Your task to perform on an android device: I'd like to send this presentation slide to my colleague Eva via email at EvaCook@dayrep.com so she can review it and provide feedback.
Image 0: 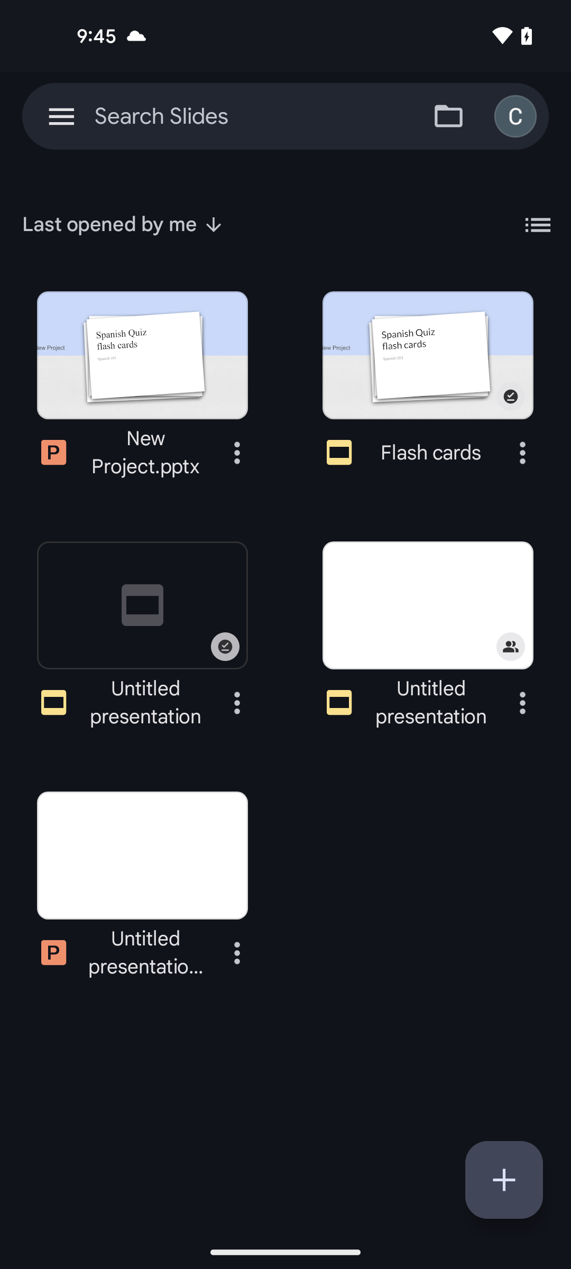
click on three dots icon of New Project slide
Step 0: click (237, 453)
Image 1: 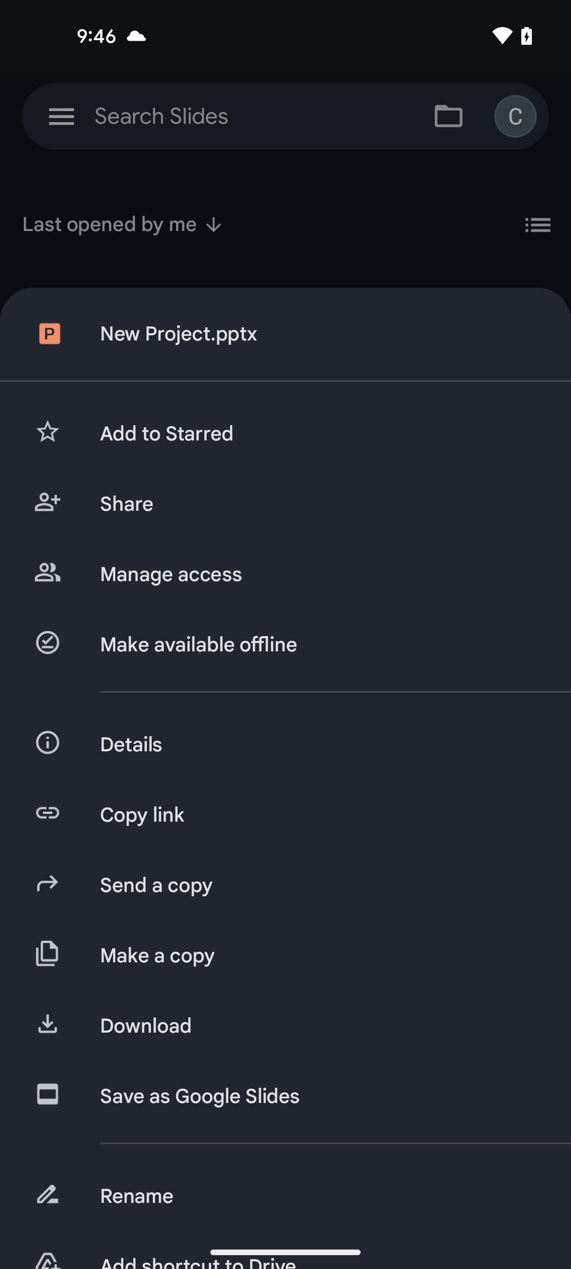
click on share option
Step 1: click (318, 504)
Image 2: 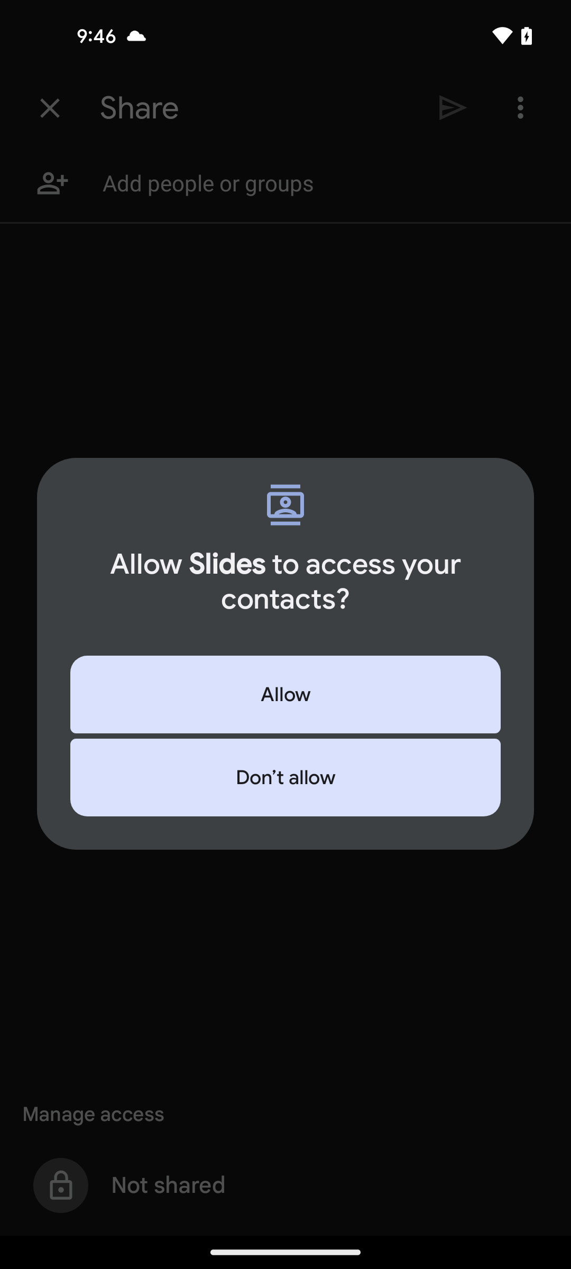
click on Allow
Step 2: click (285, 694)
Image 3: 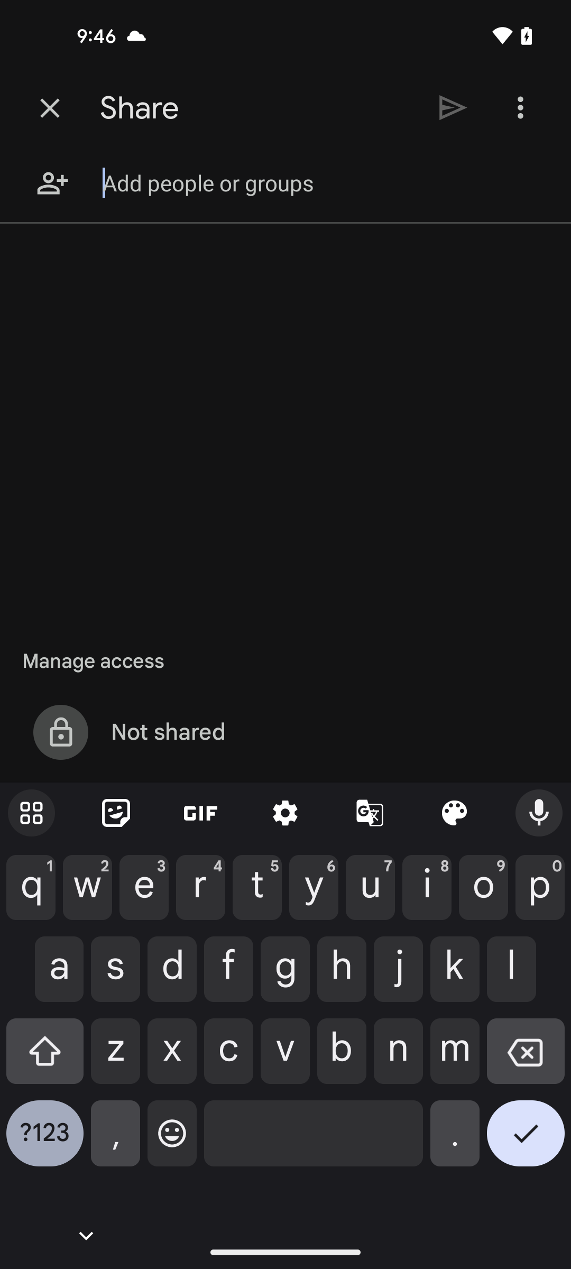
enter the email I'd EvaCook@dayrep.com
Step 3: type "EvaCook@dayrep.com"
Image 4: 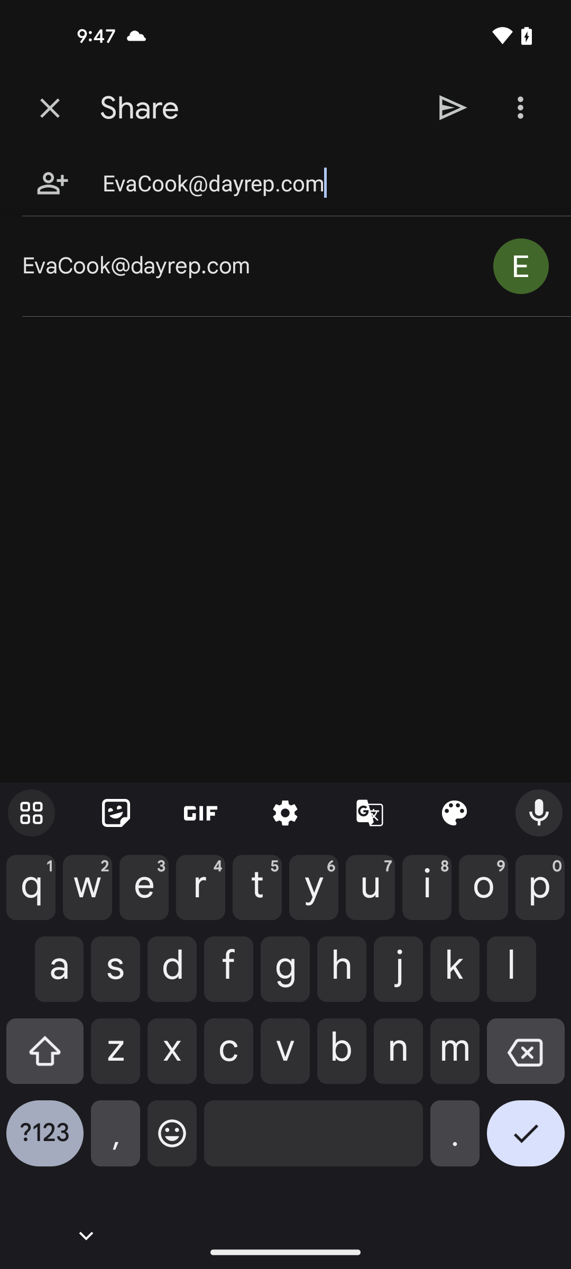
click on send icon
Step 4: click (453, 107)
Image 5: 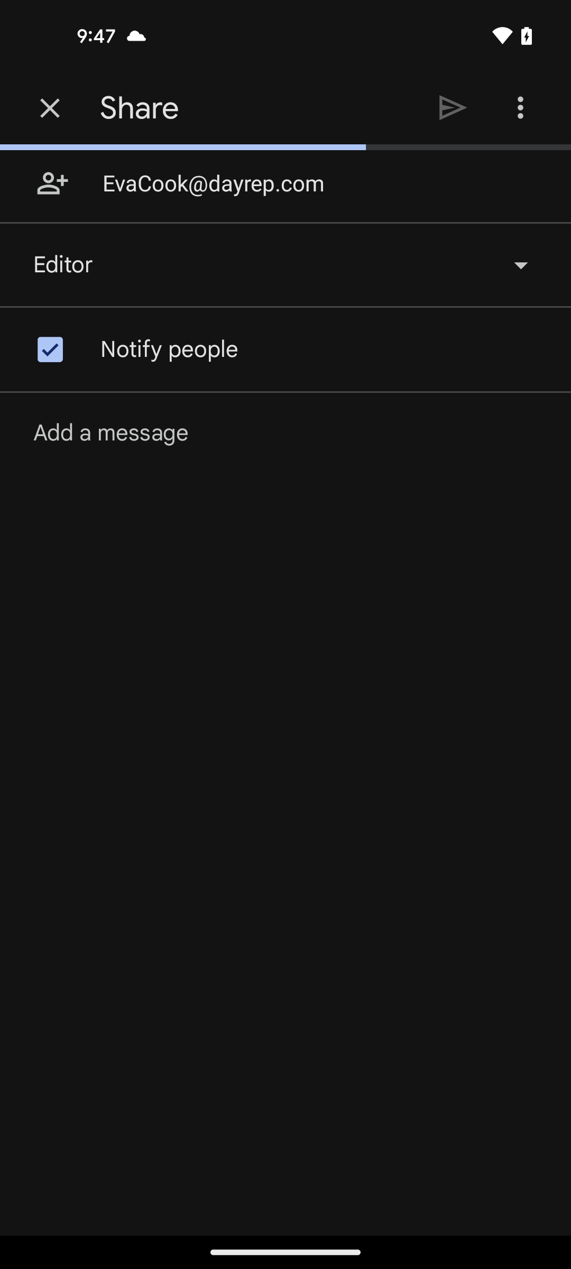
click on send icon
Step 5: wait
Image 6: 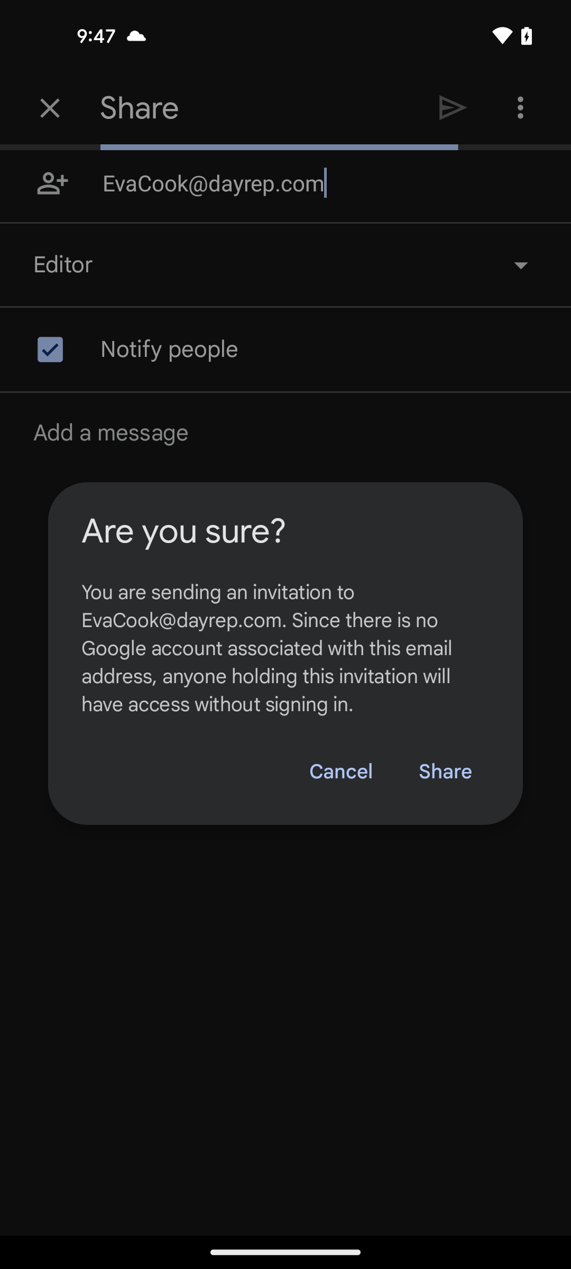
click on share to confirm
Step 6: click (445, 772)
Image 7: 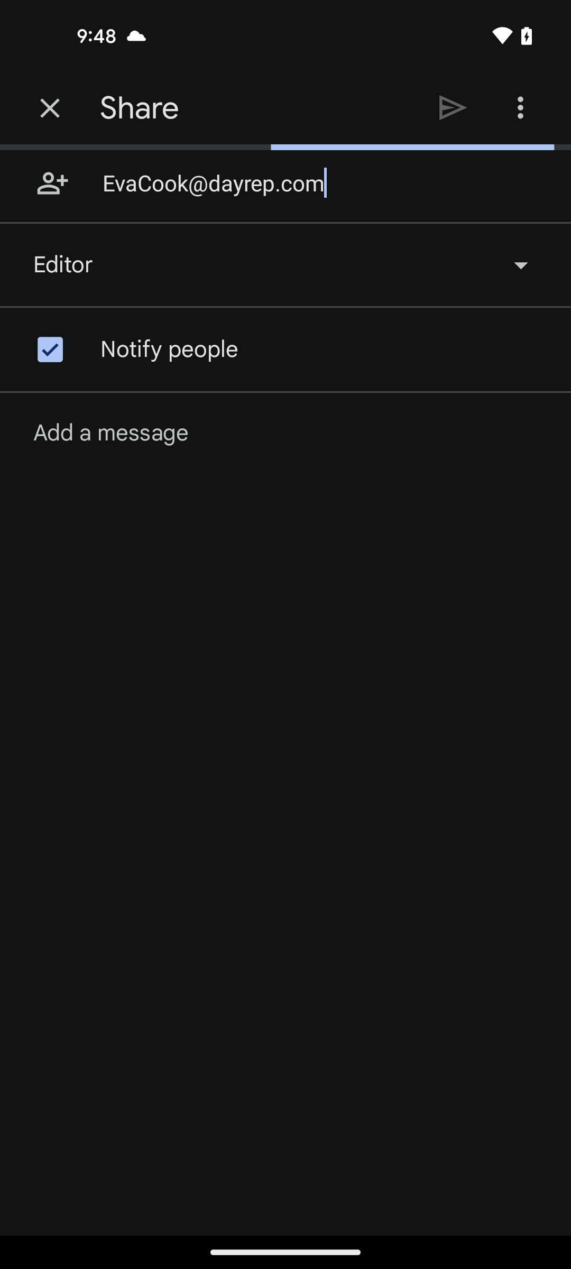
click on share to confirm
Step 7: wait